Your task to perform on an android device: In the Gmail app, change the email notification settings from all to high priority.
Image 0: 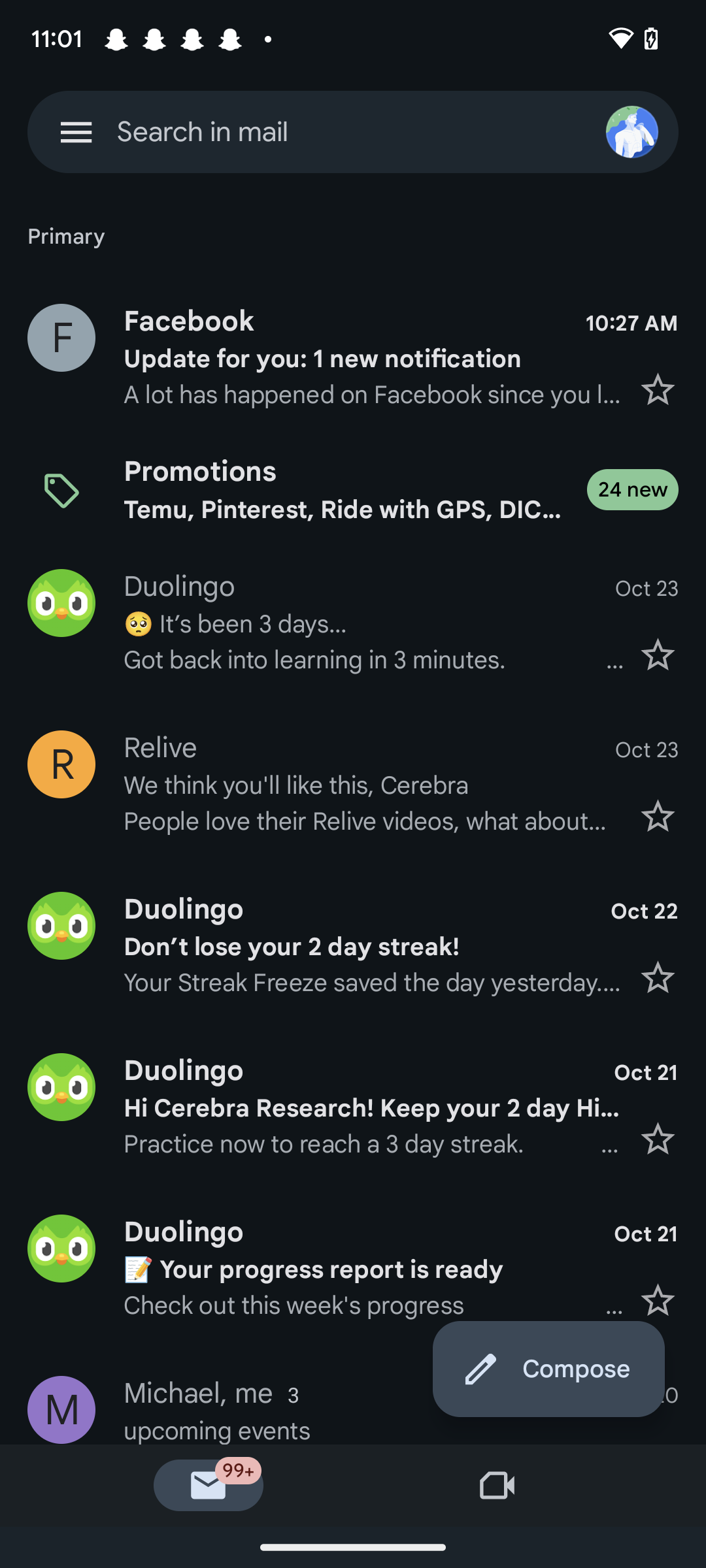
Click on the menu icon at the top left corner of the screen.
Step 0: click (76, 131)
Image 1: 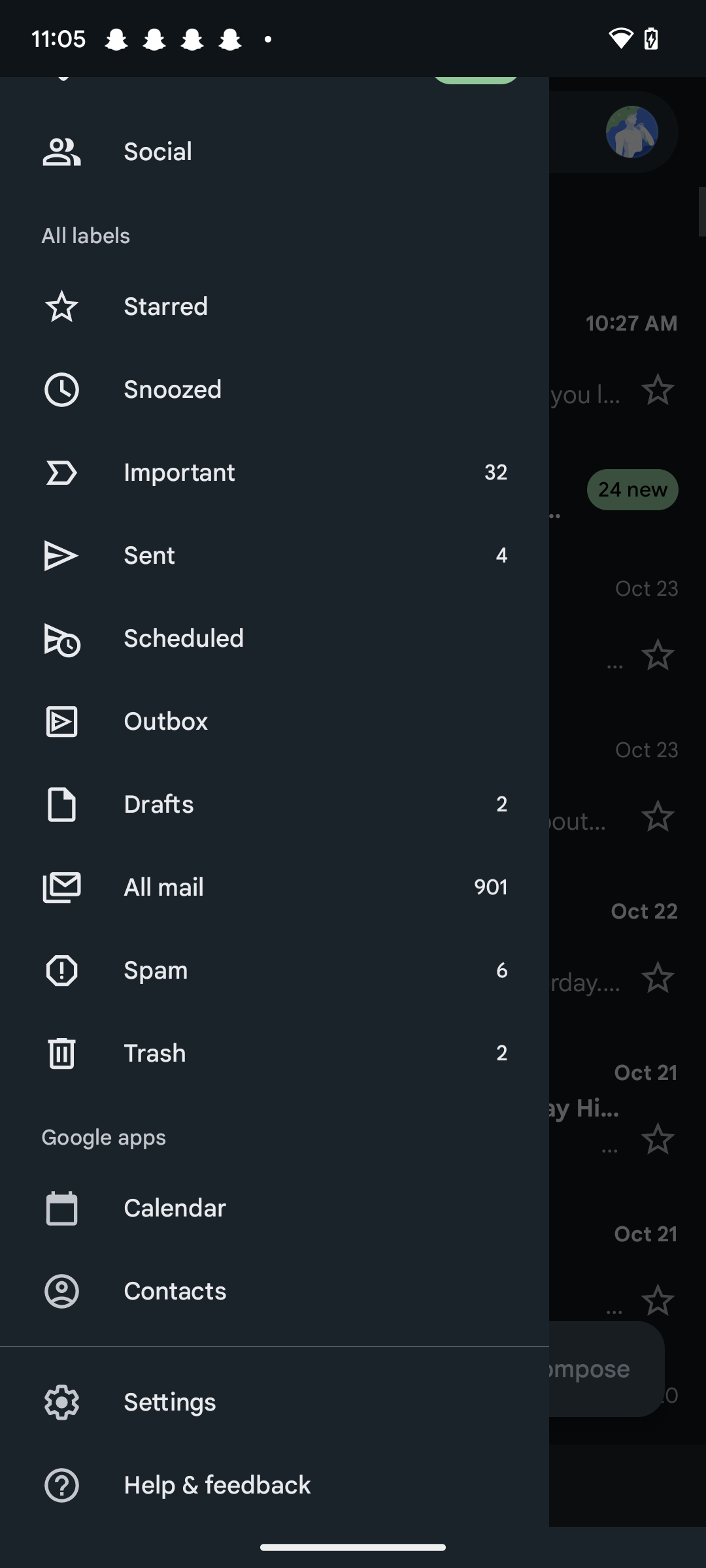
Click on settings at the bottom left side of the screen.
Step 1: click (329, 1402)
Image 2: 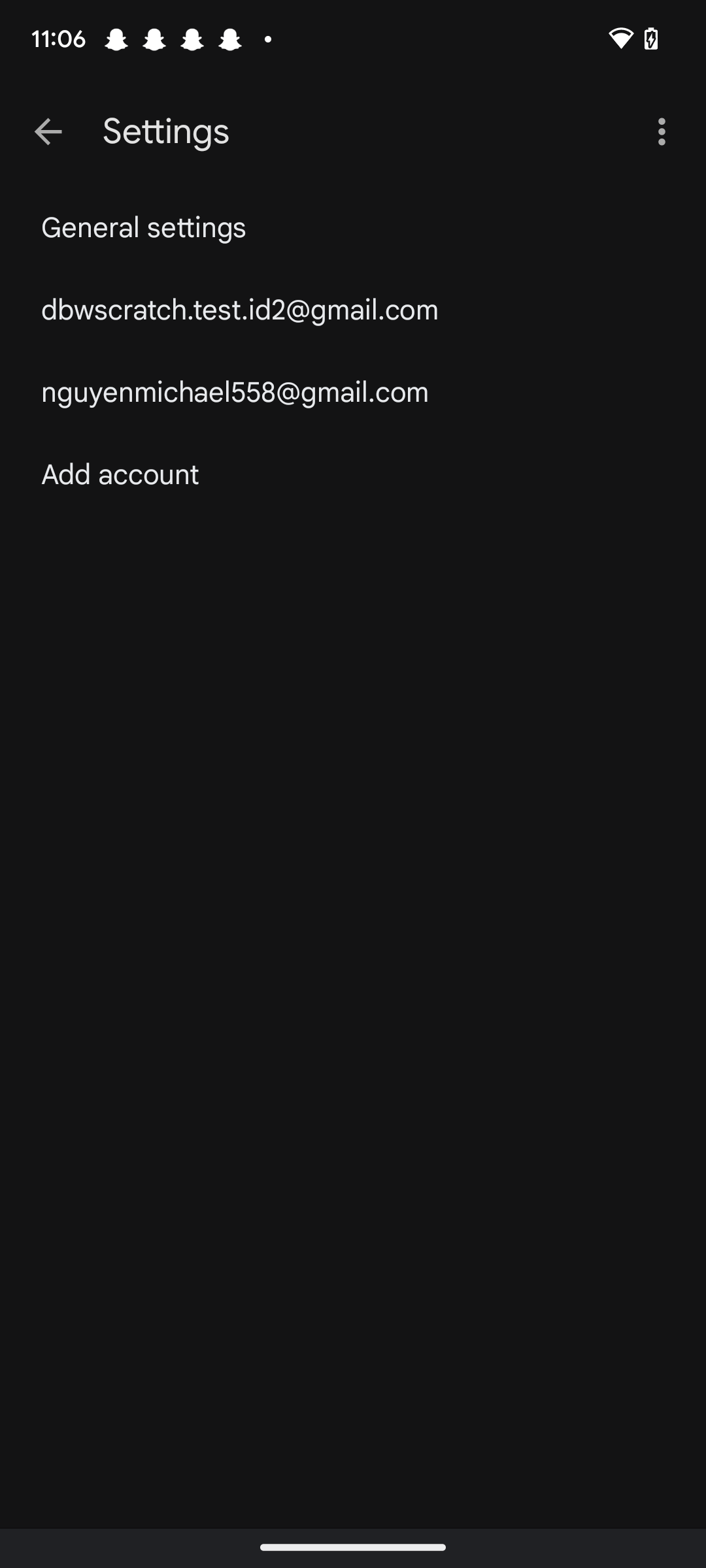
Click on second option at the top left side of the screen.
Step 2: click (239, 310)
Image 3: 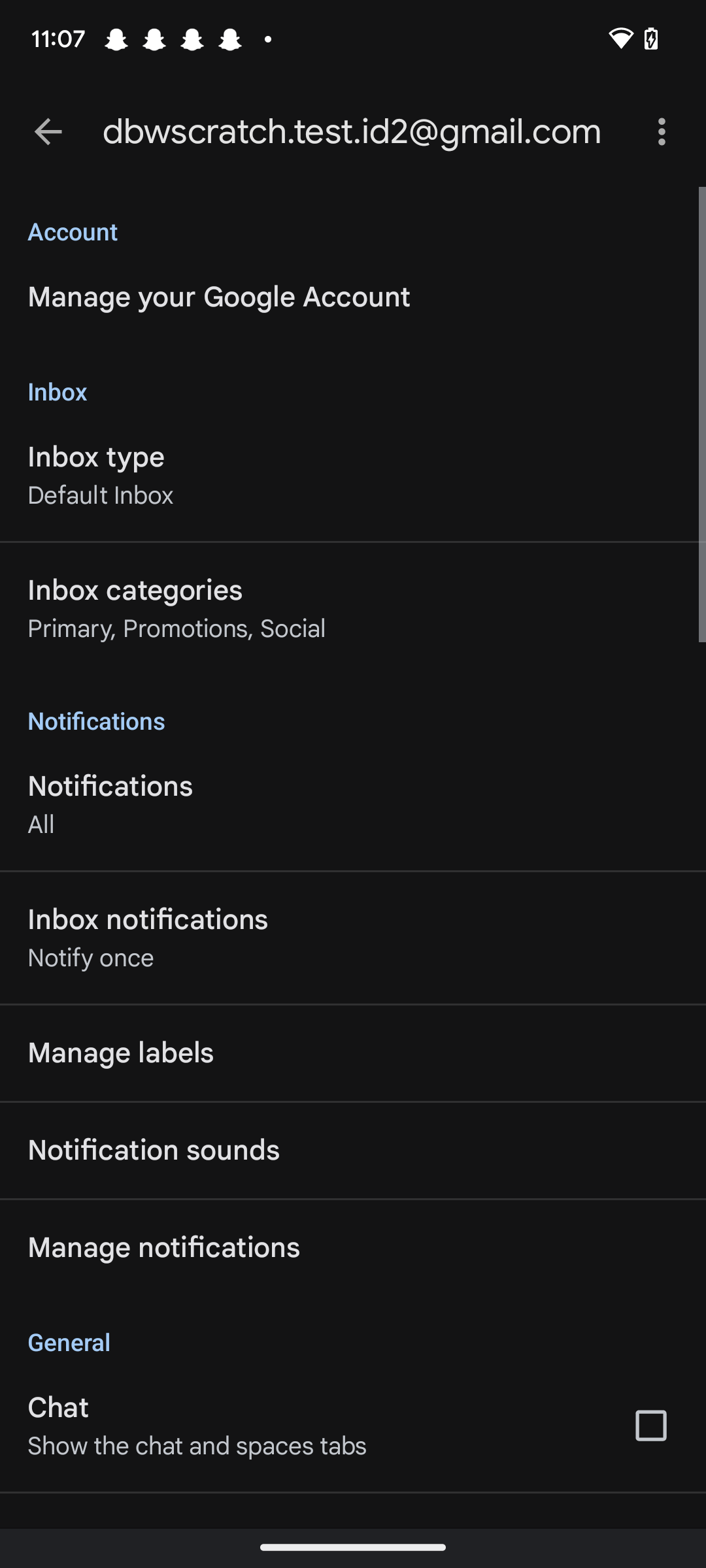
Click on Notifications in the notifications section.
Step 3: click (110, 787)
Image 4: 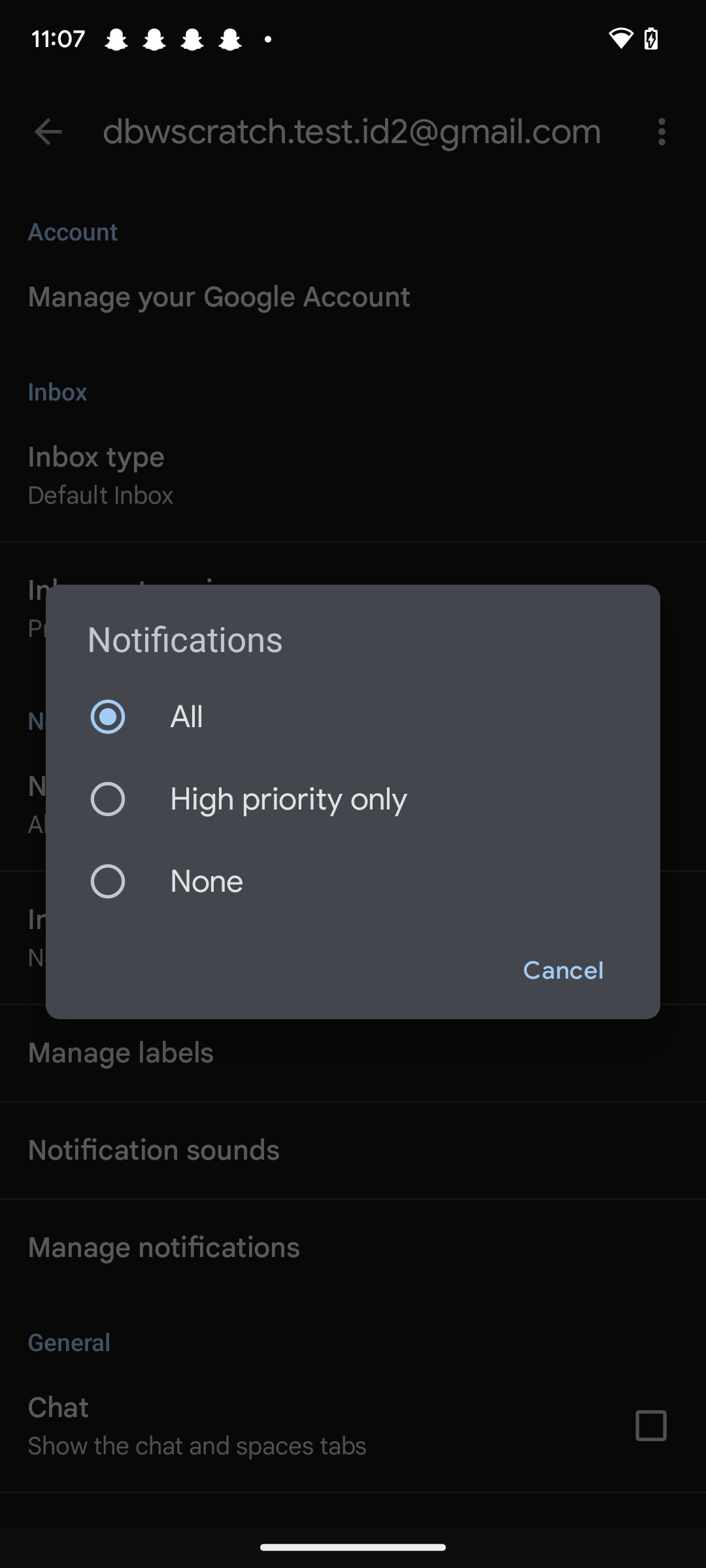
Click on High priority only in the middle of the screen.
Step 4: click (353, 799)